Your task to perform on an android device: search for sahara mall in walking mode & start the navigation
Image 0: 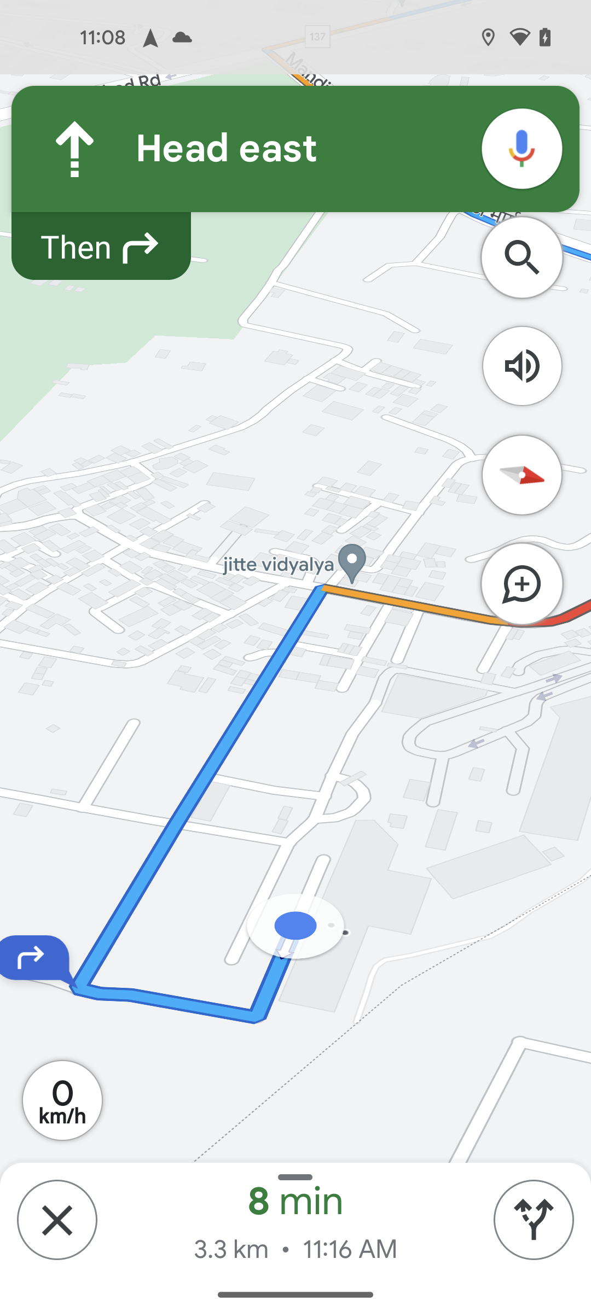
go back
Step 0: press back button
Image 2: 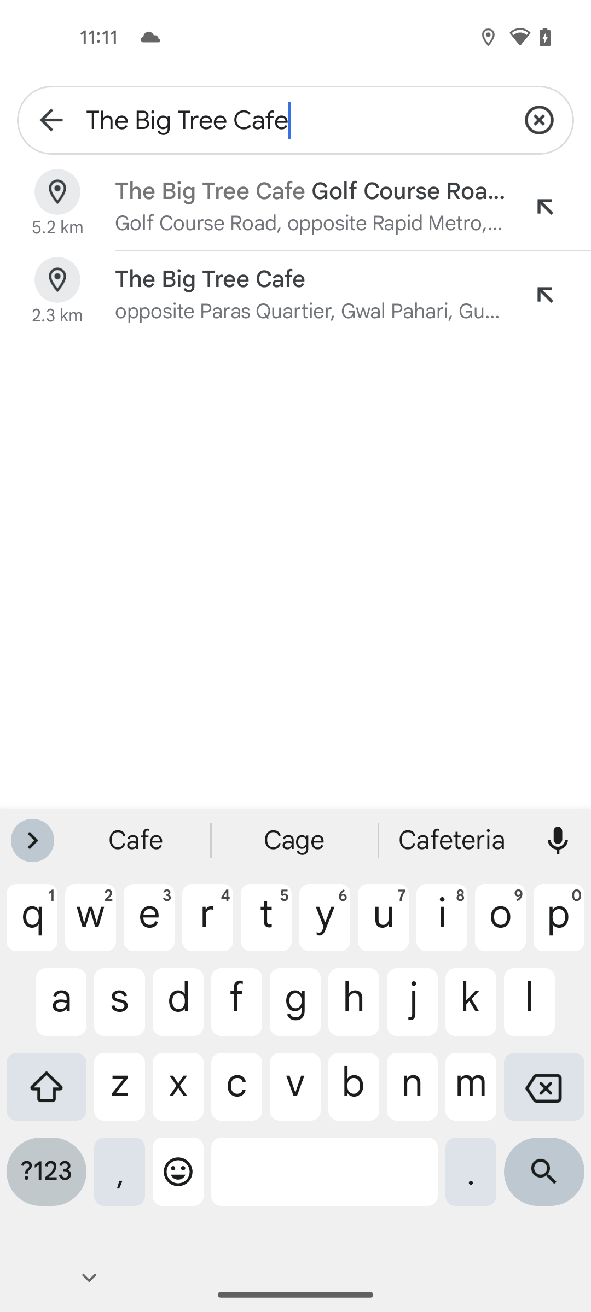
clear the search history
Step 2: click (539, 120)
Image 3: 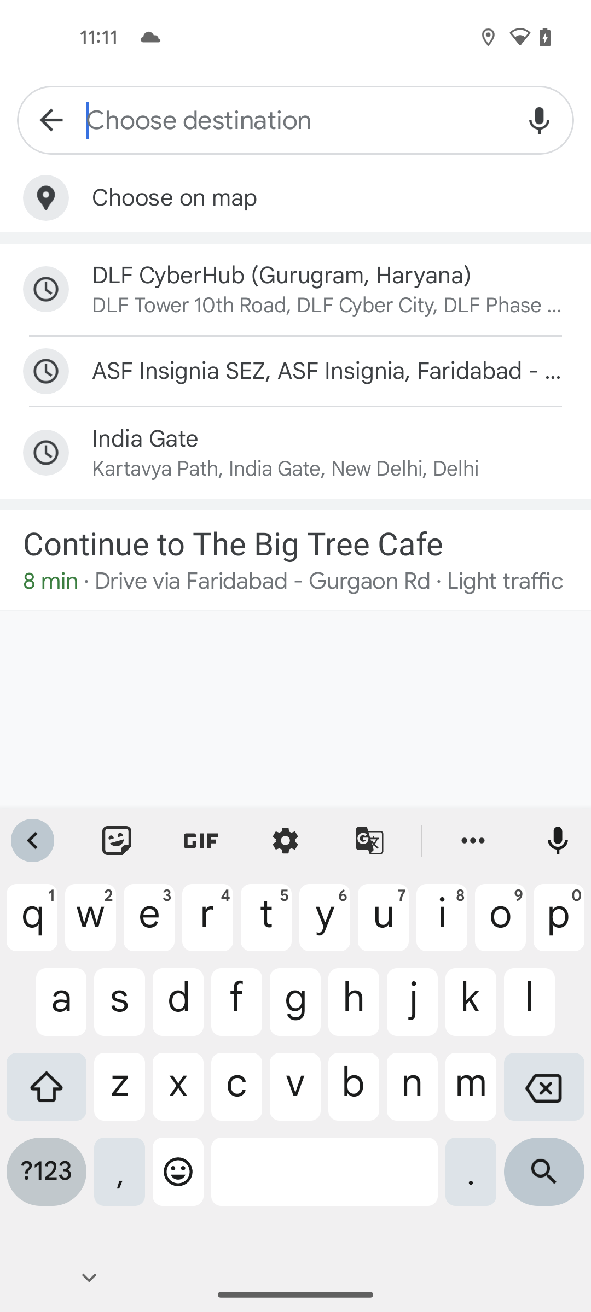
enter the destination location sahara mall
Step 3: type "sahara mall"
Image 4: 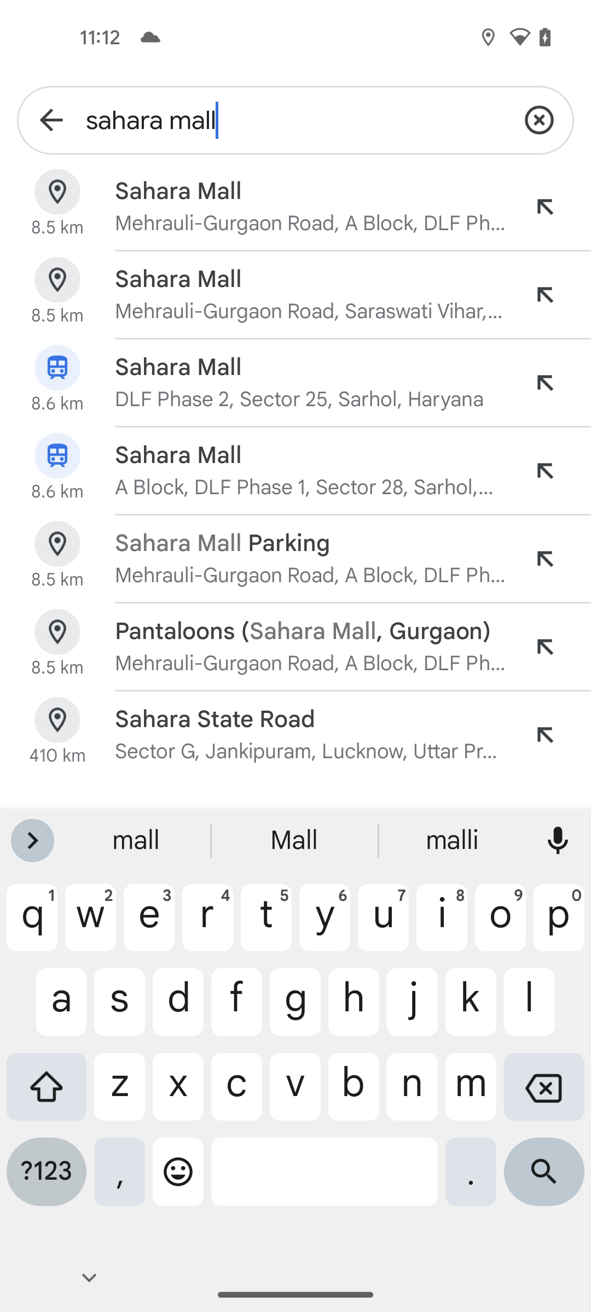
click on the search icon at the bottom right corner of the screen
Step 4: click (544, 1180)
Image 5: 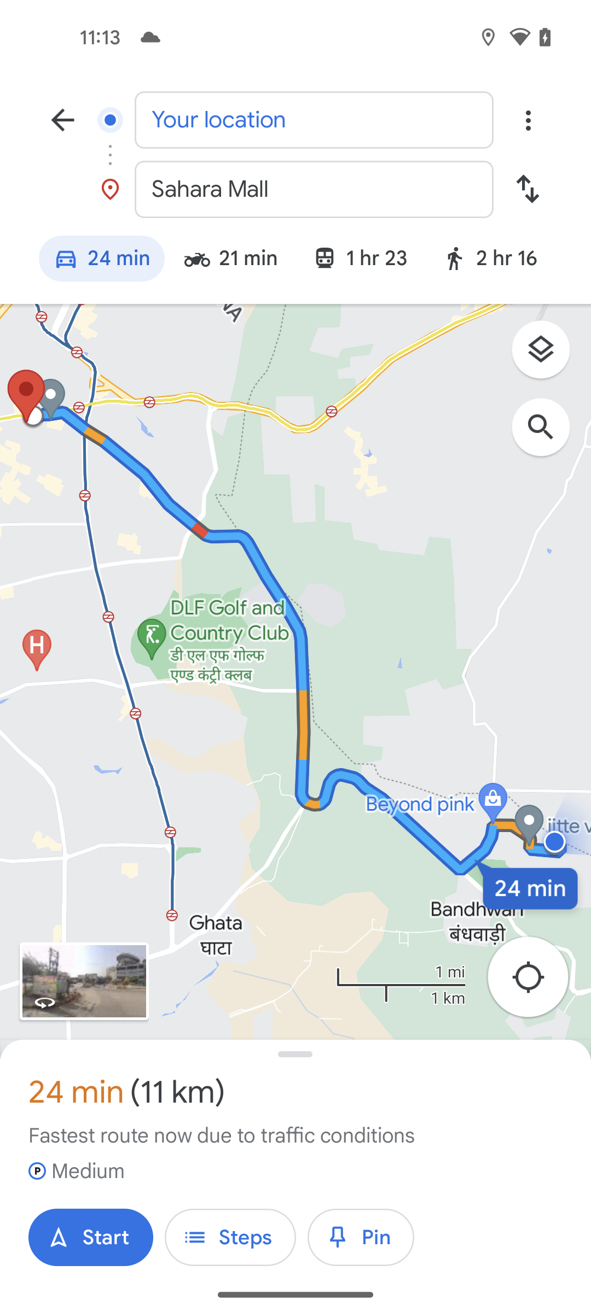
click on the walking icon
Step 5: click (496, 261)
Image 6: 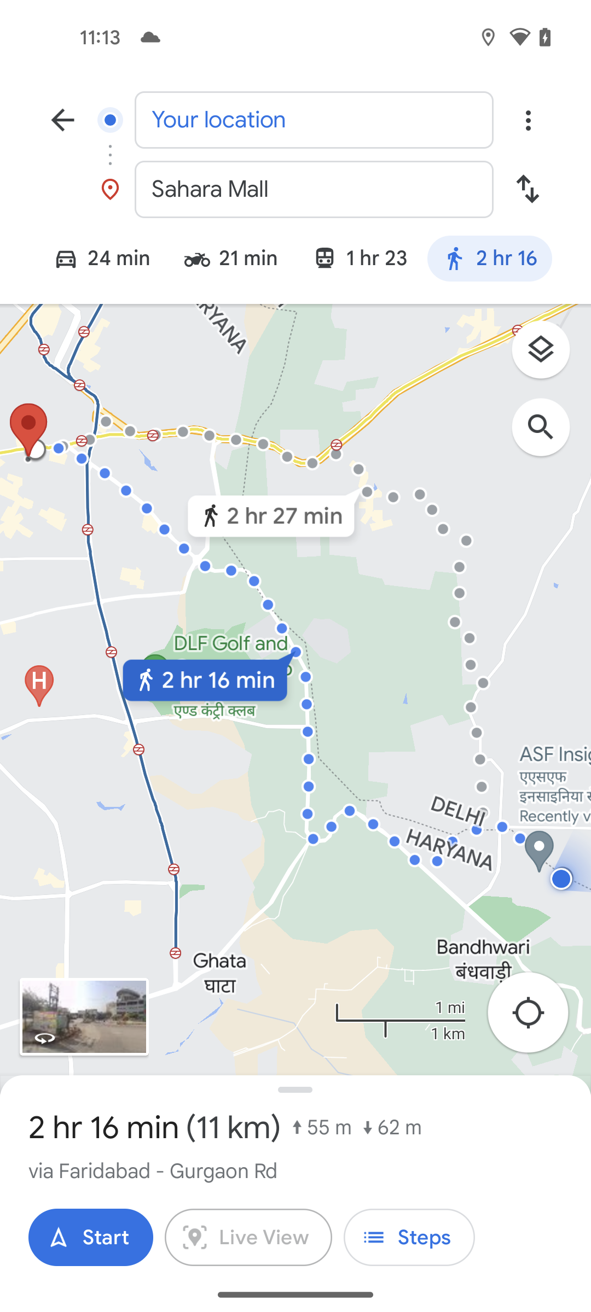
click on Start button at the bottom left corner of the screen
Step 6: click (90, 1237)